Your task to perform on an android device: I need to work on my DIY projects, so set an alarm for 10 a.m. in the Alarm Clock Xtreme app with the a title "Work on DIY projects".
Image 1: 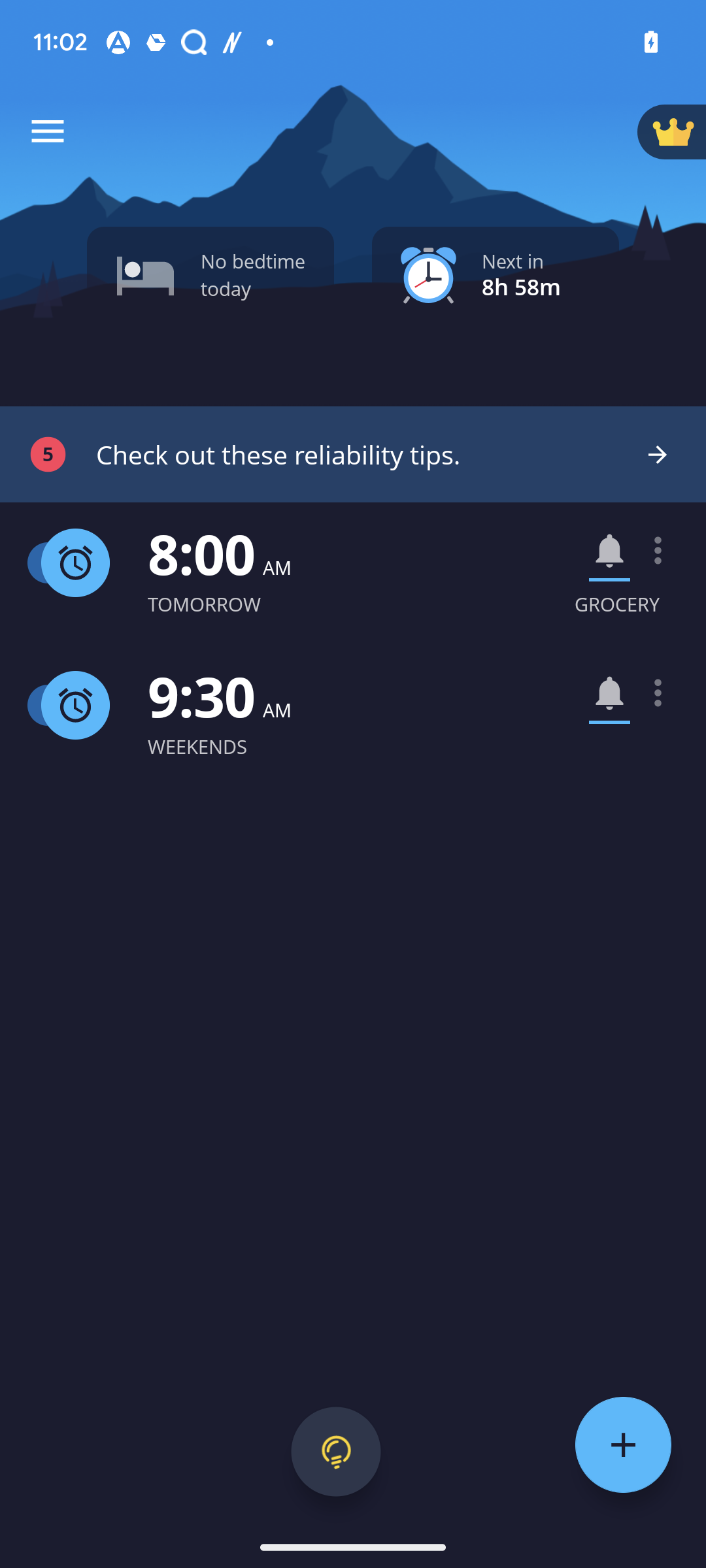
Click on the + icon at the bottom right corner of the screen
Step 1: click (623, 1445)
Image 2: 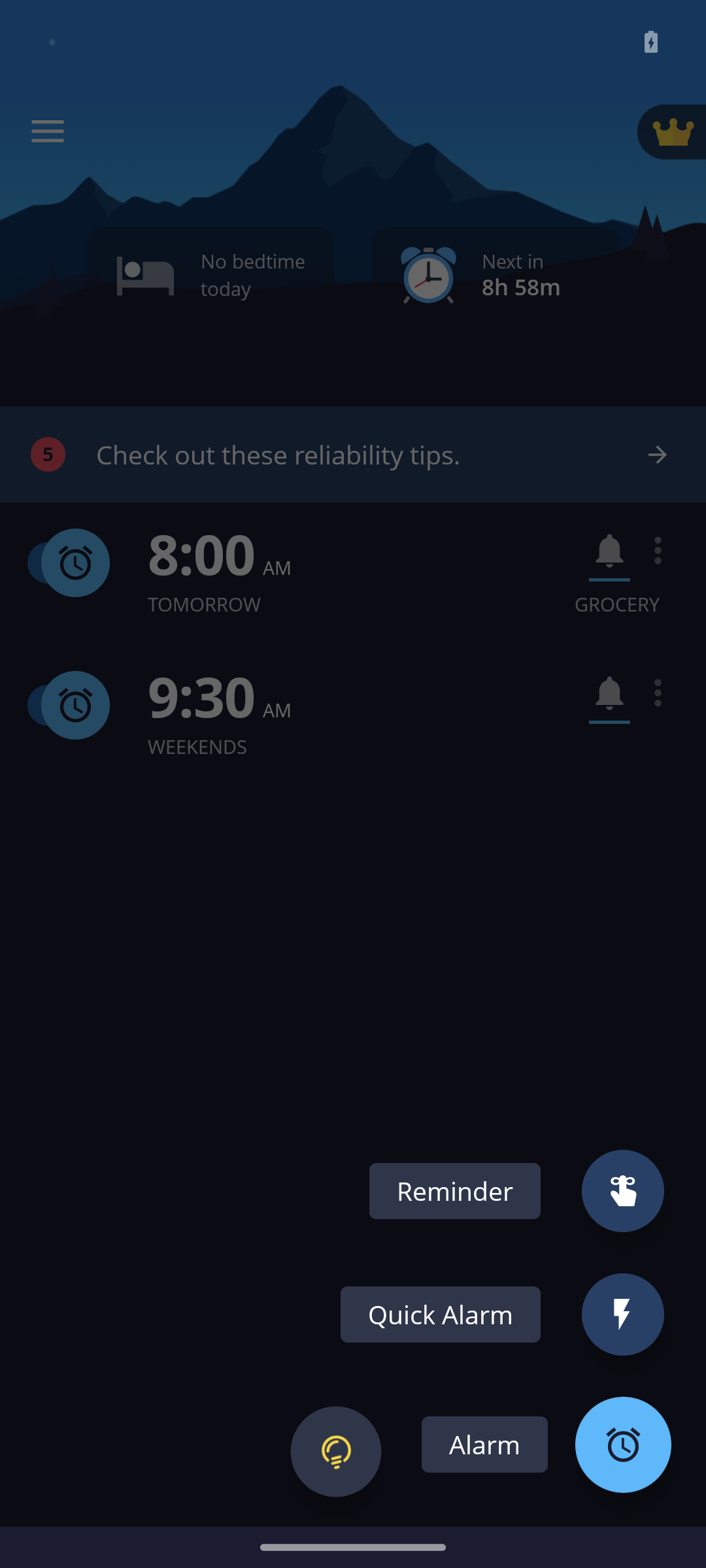
click on Alarm option
Step 2: click (484, 1444)
Image 3: 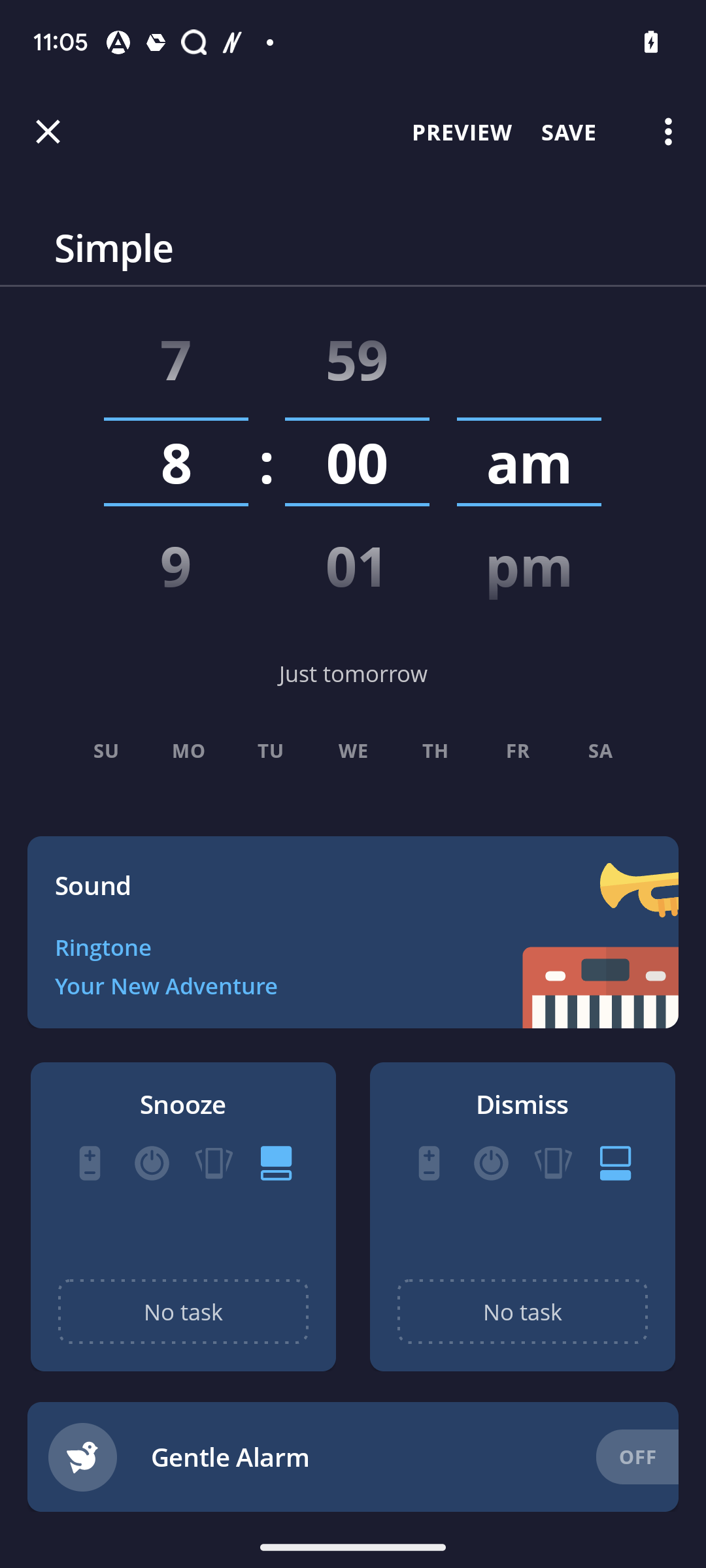
Click on hour option
Step 3: click (176, 472)
Image 4: 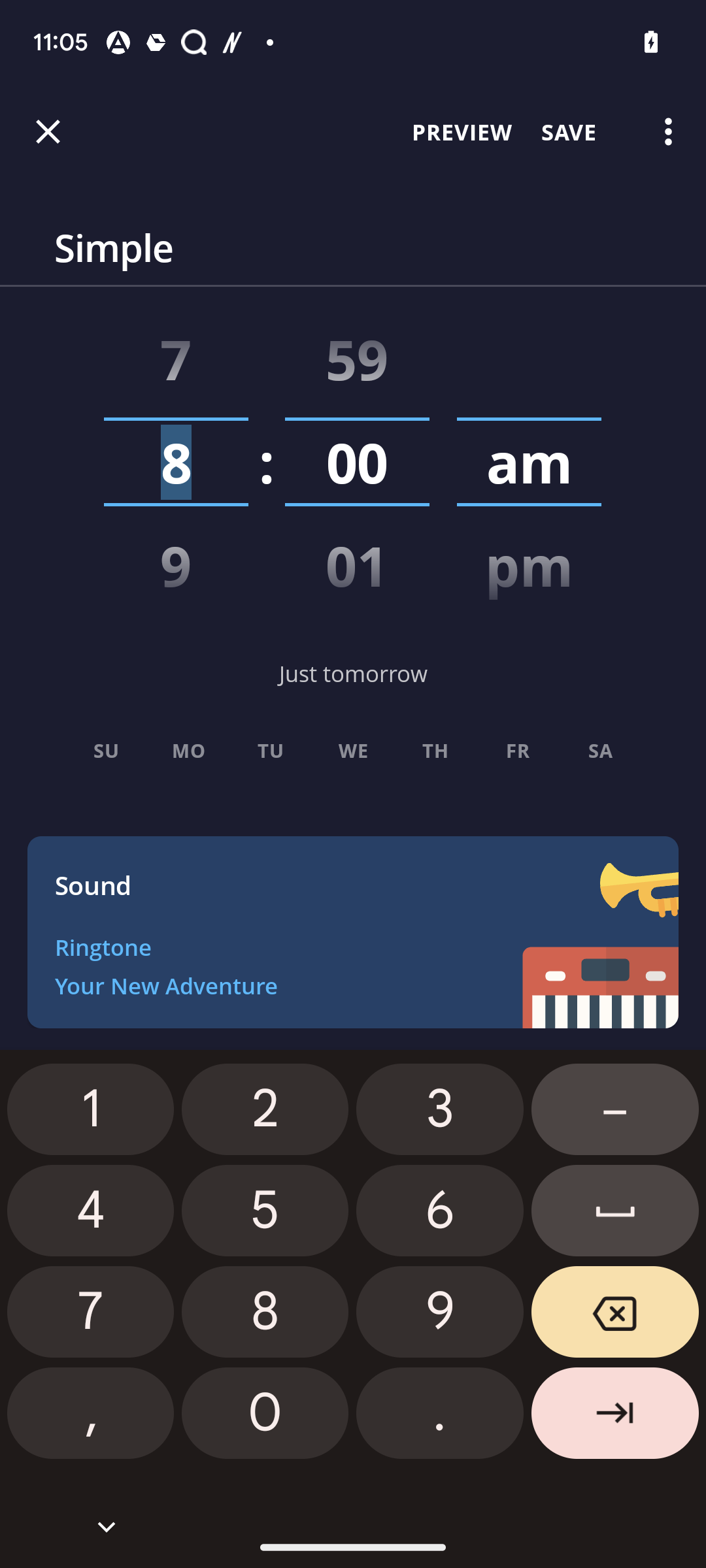
Select hour to 10
Step 4: click (97, 1118)
Image 5: 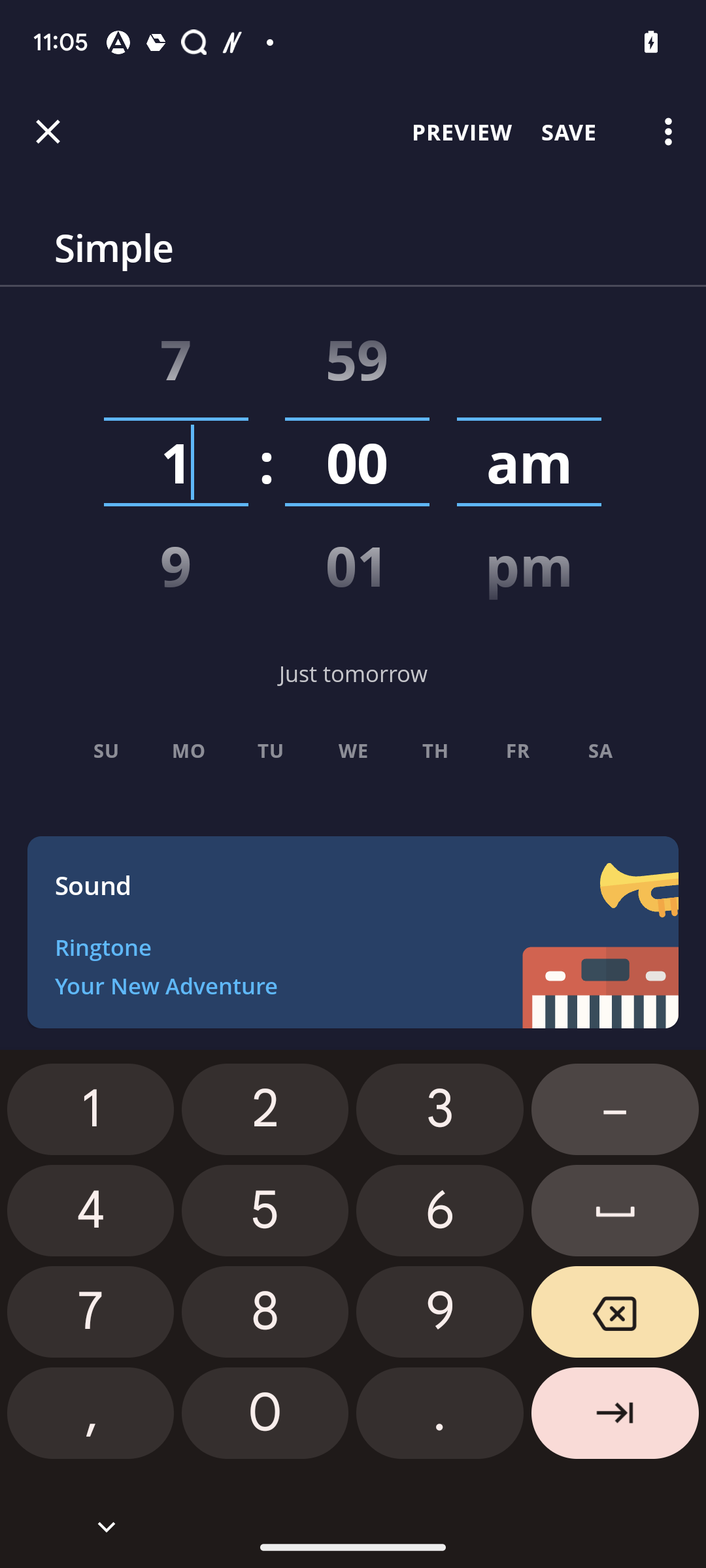
Select hour to 10
Step 5: click (265, 1413)
Image 6: 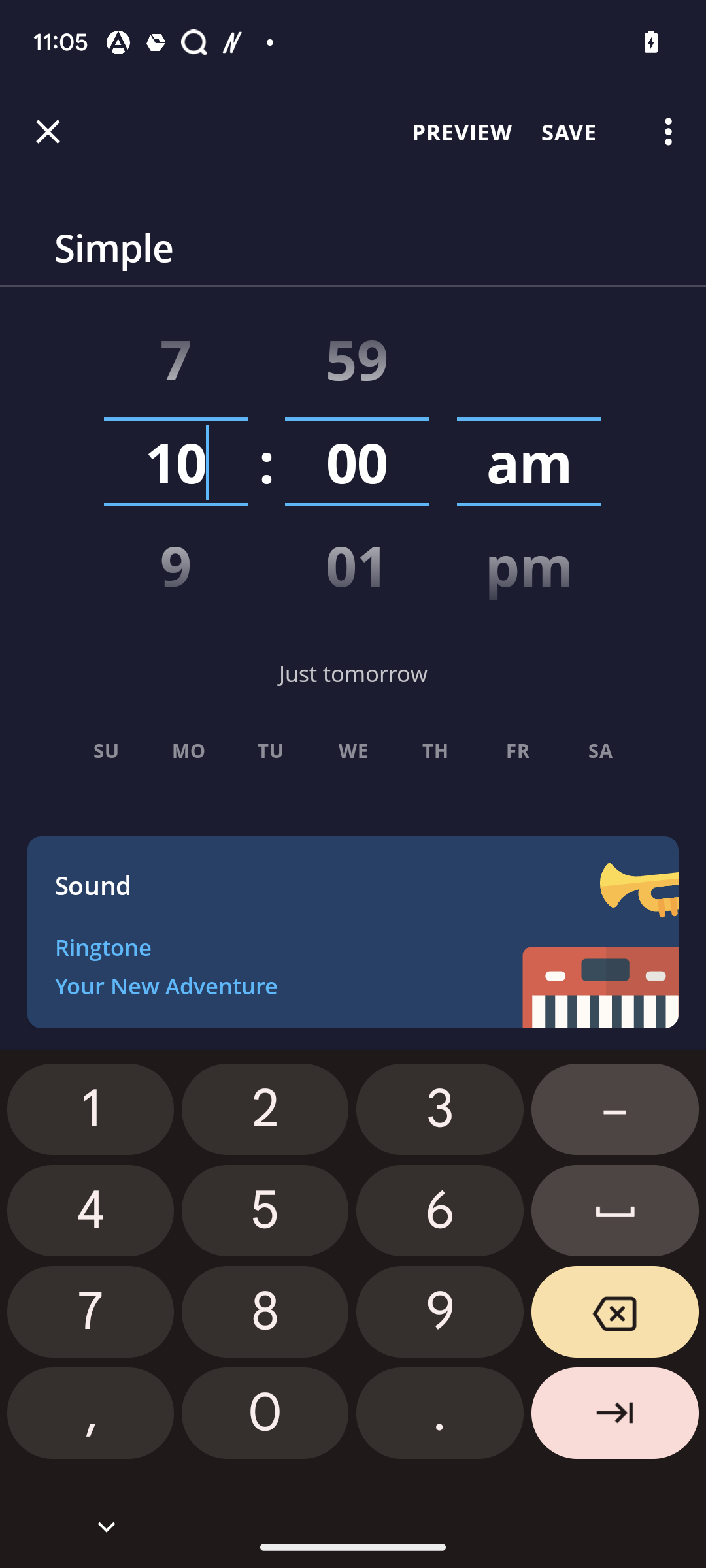
Click on the Title bar
Step 6: click (353, 244)
Image 7: 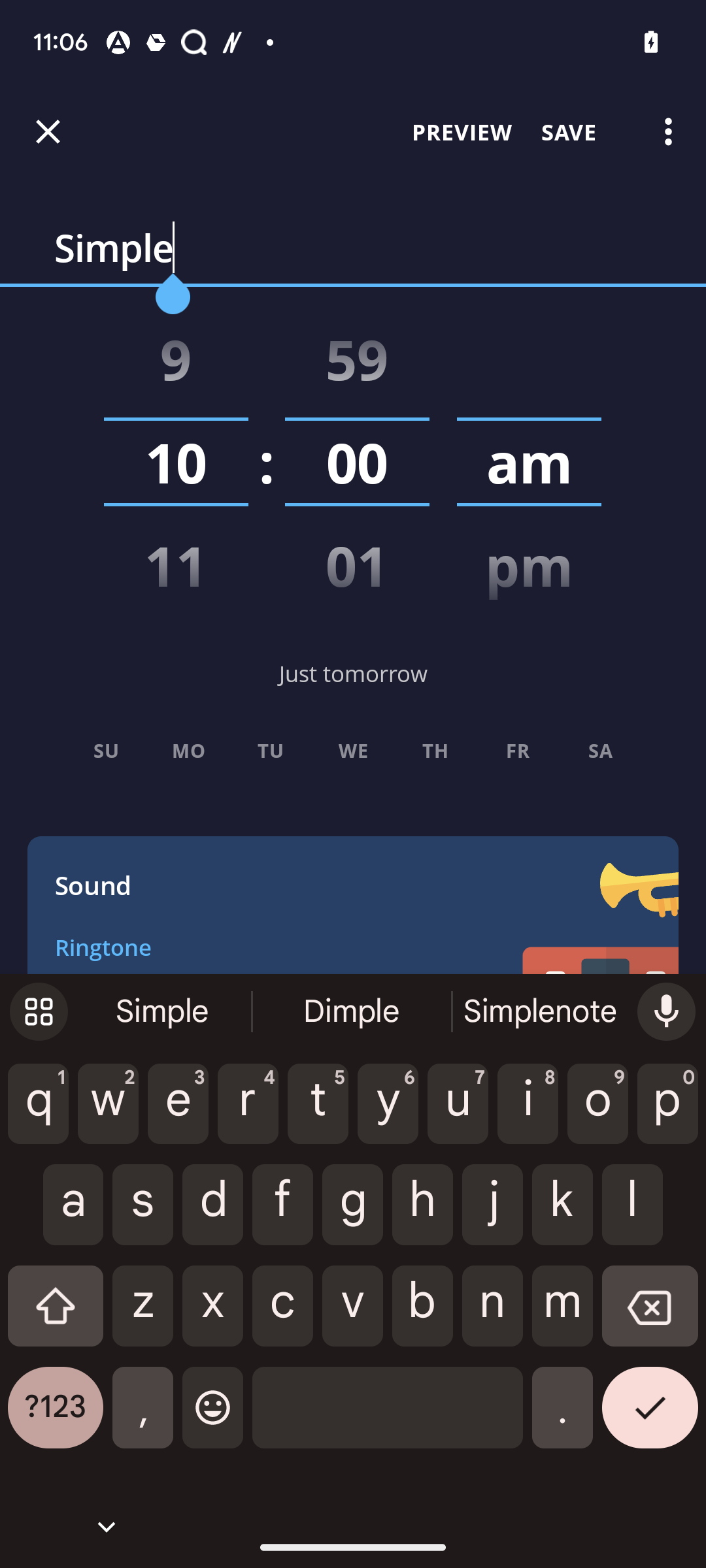
Add title as Work on DIY projects
Step 7: type "Work on DIY projects"
Image 8: 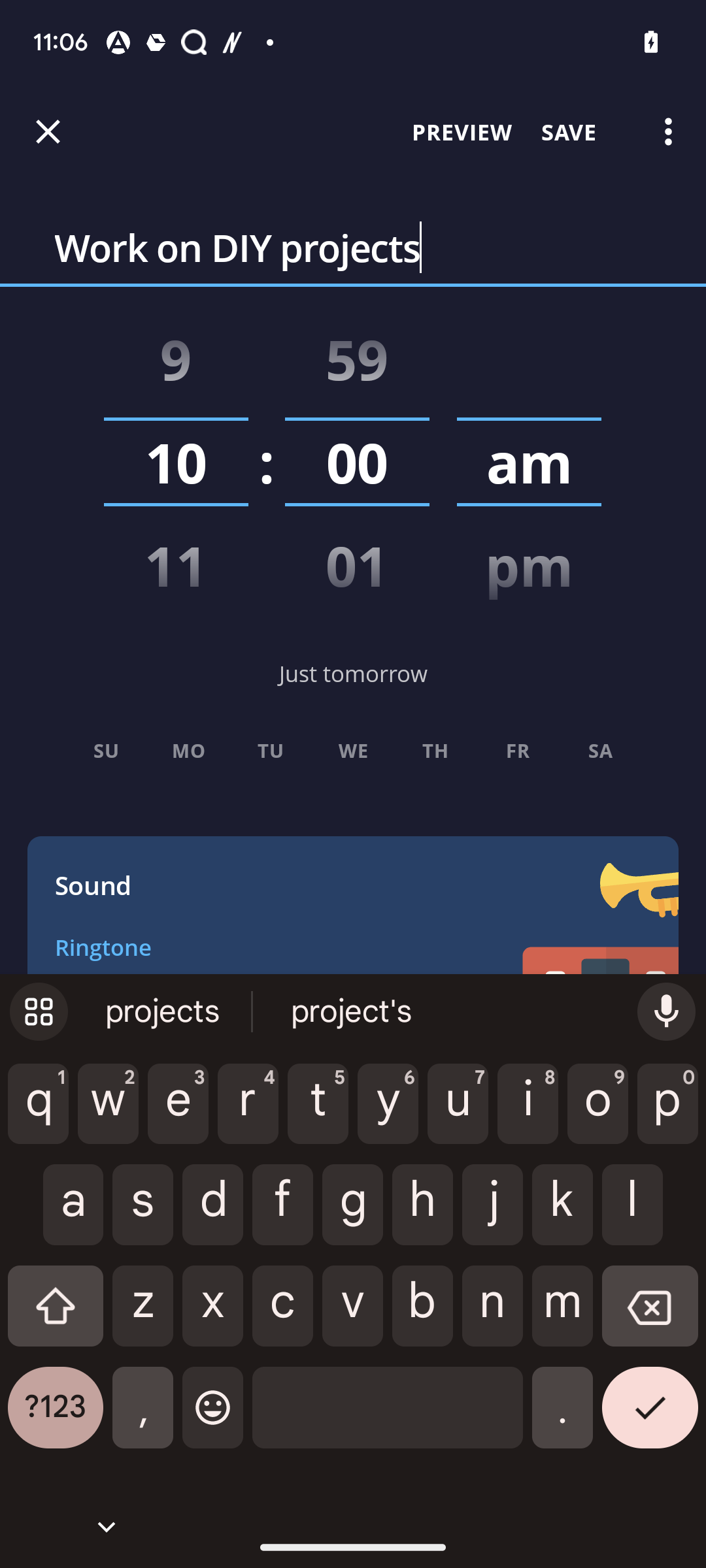
Click on SAVE option at the top right corner of the screen
Step 8: click (567, 131)